Your task to perform on an android device: On the Eurostar app, search for the train from Amsterdam Centraal station to Rotterdam Centraal station.
Image 0: 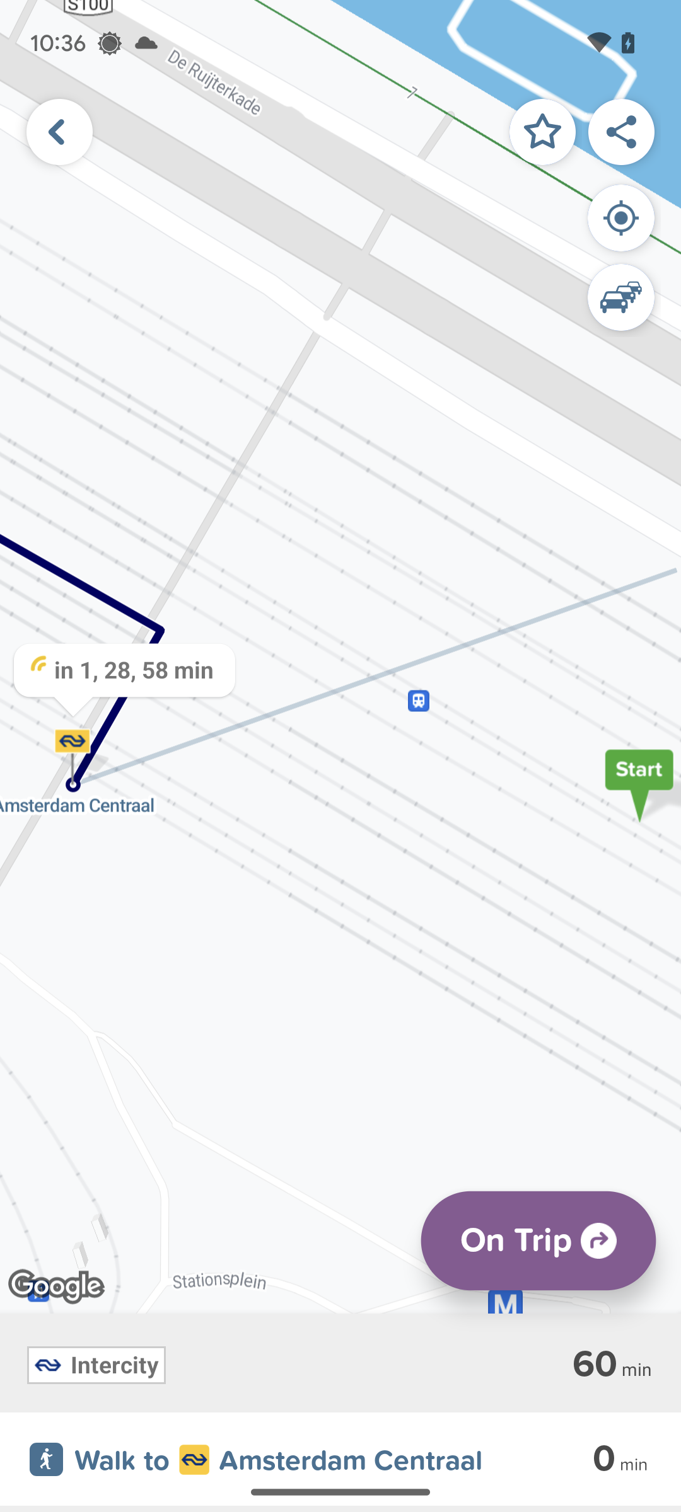
Open the Eurostar app.
Step 0: open app "Eurostar"
Image 1: 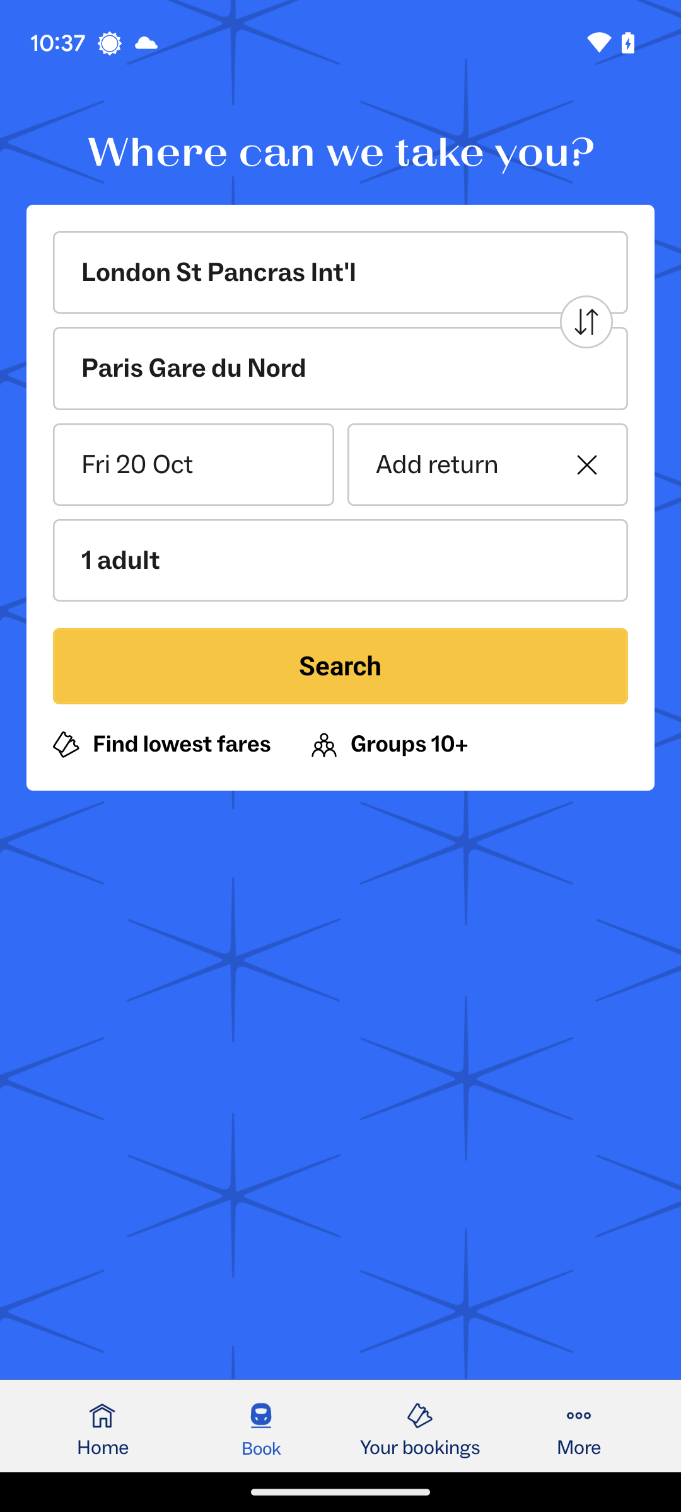
Click on the departure tab.
Step 1: click (340, 272)
Image 2: 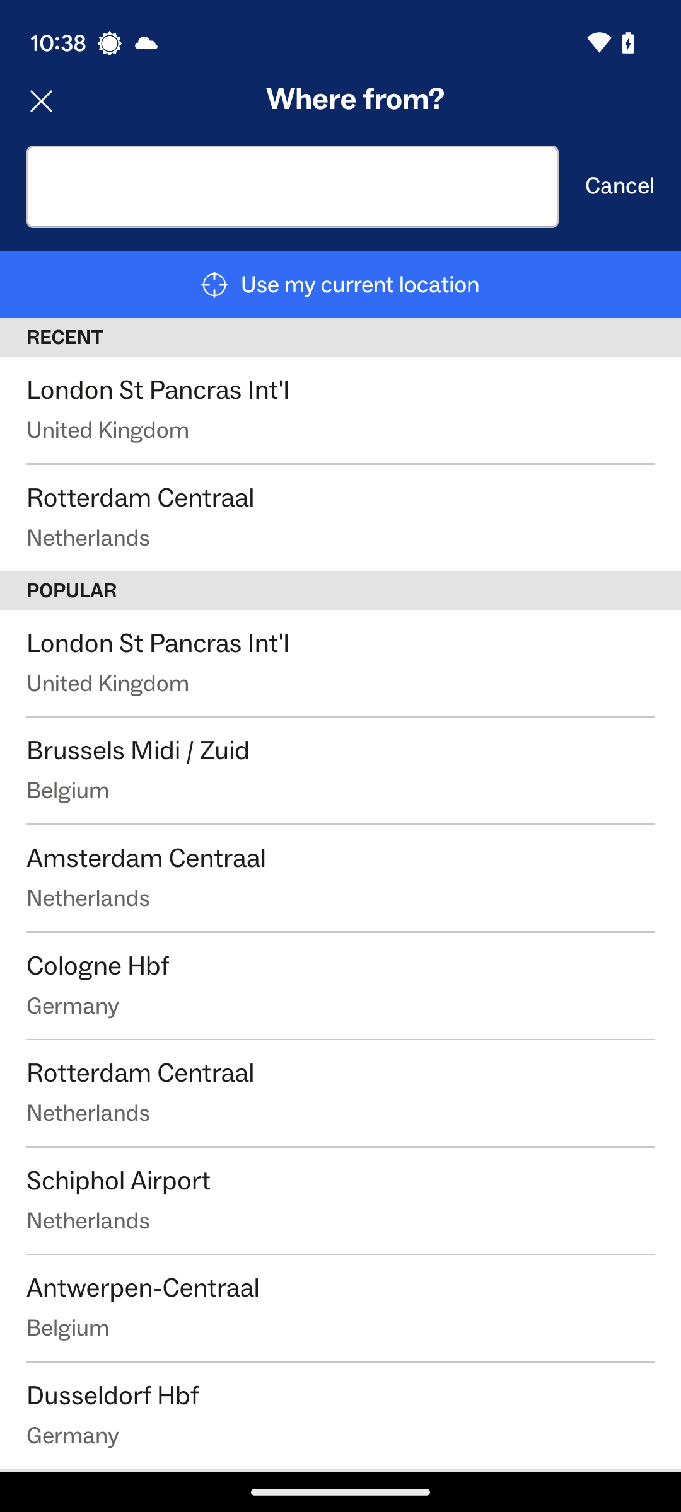
Click on the search bar.
Step 2: click (293, 187)
Image 3: 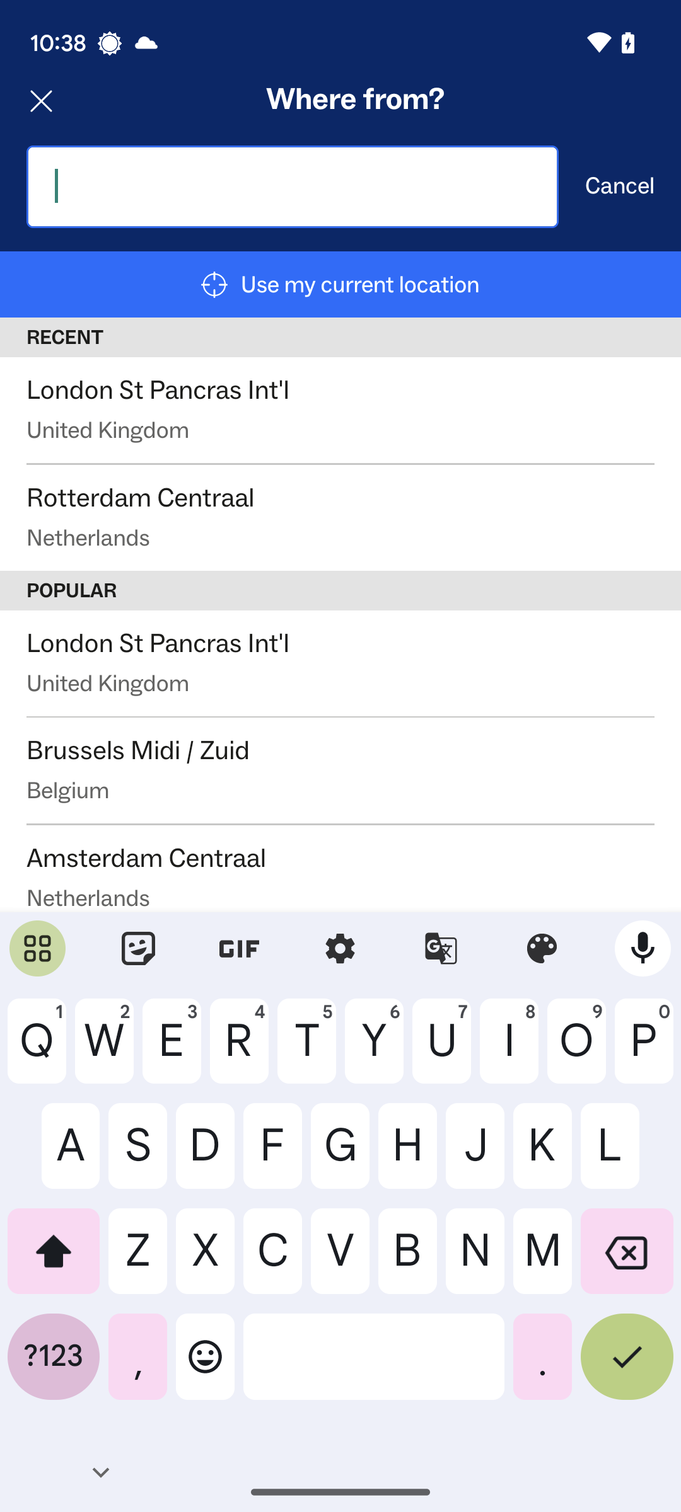
Type in Amsterdam central.
Step 3: type "Amsterdam central"
Image 5: 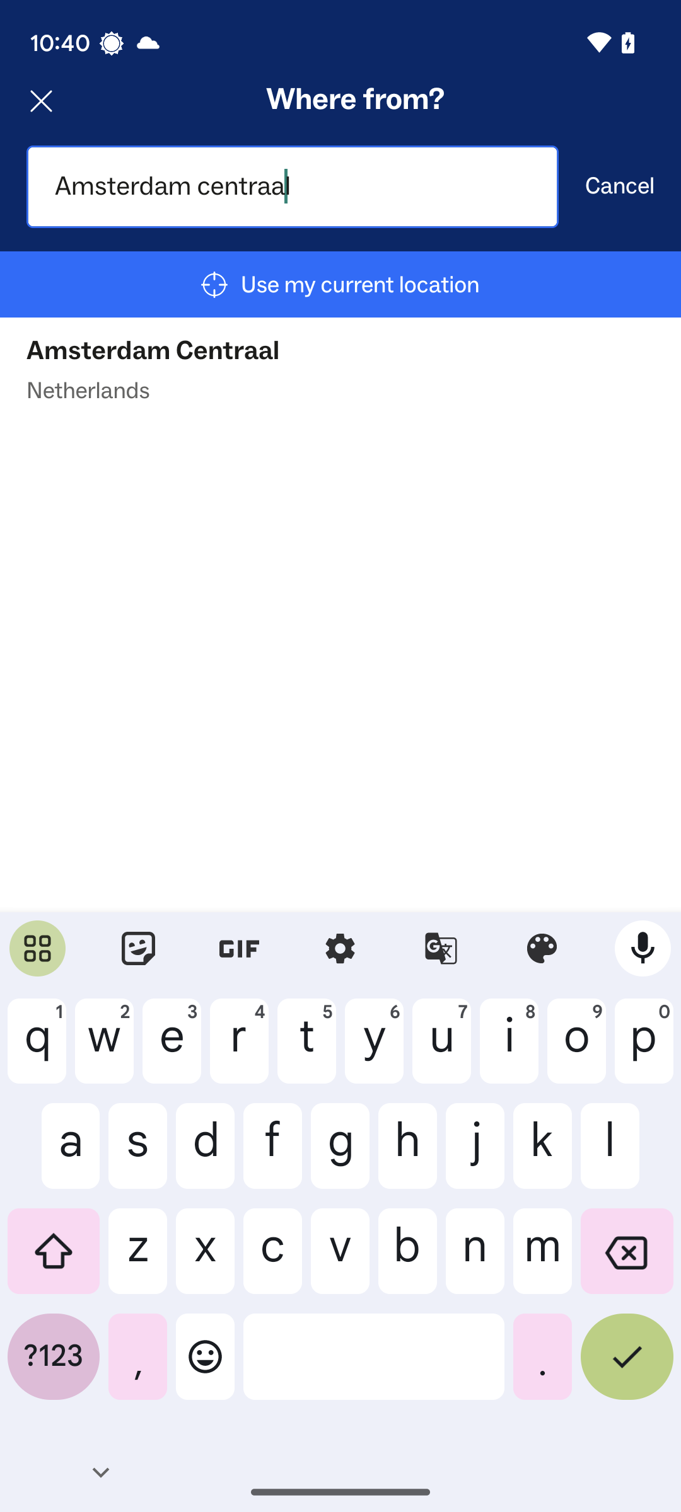
Click on the search result.
Step 5: click (340, 390)
Image 6: 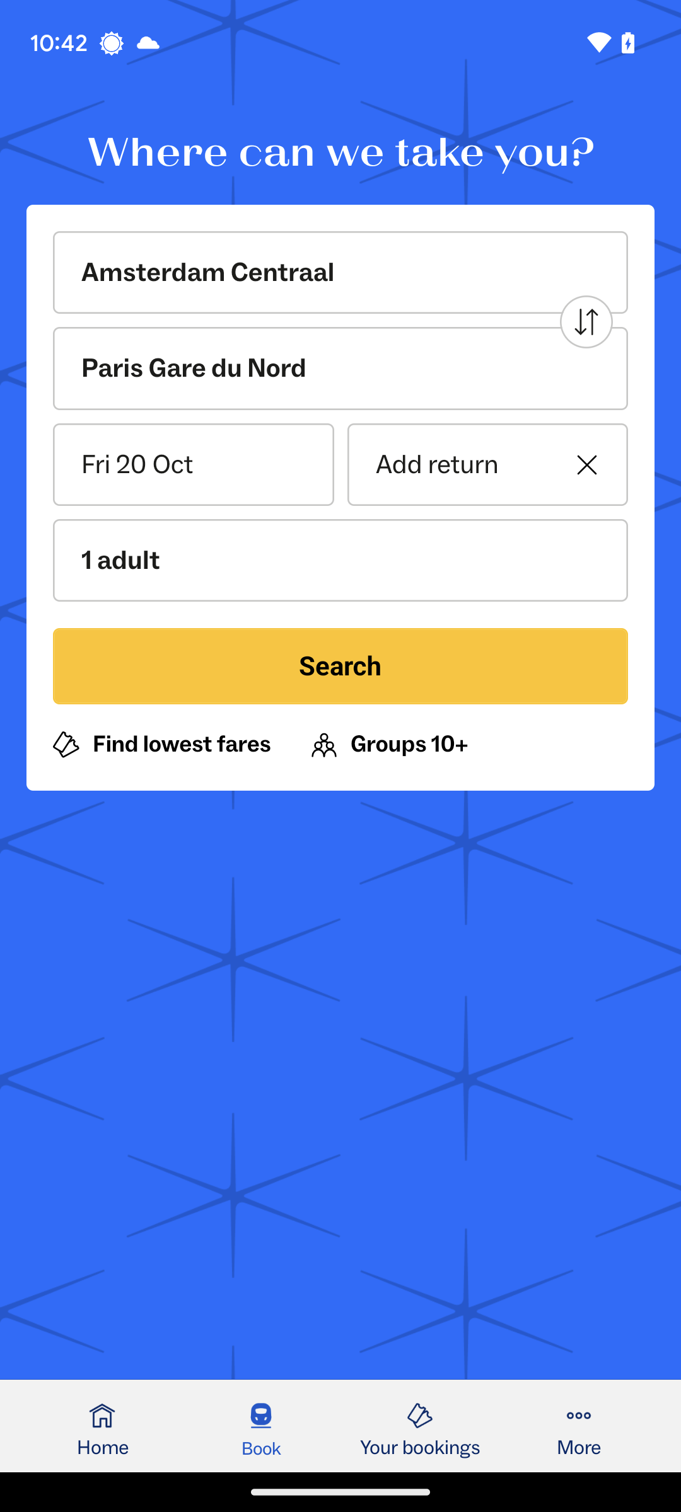
Click on the destination bar.
Step 6: click (340, 368)
Image 7: 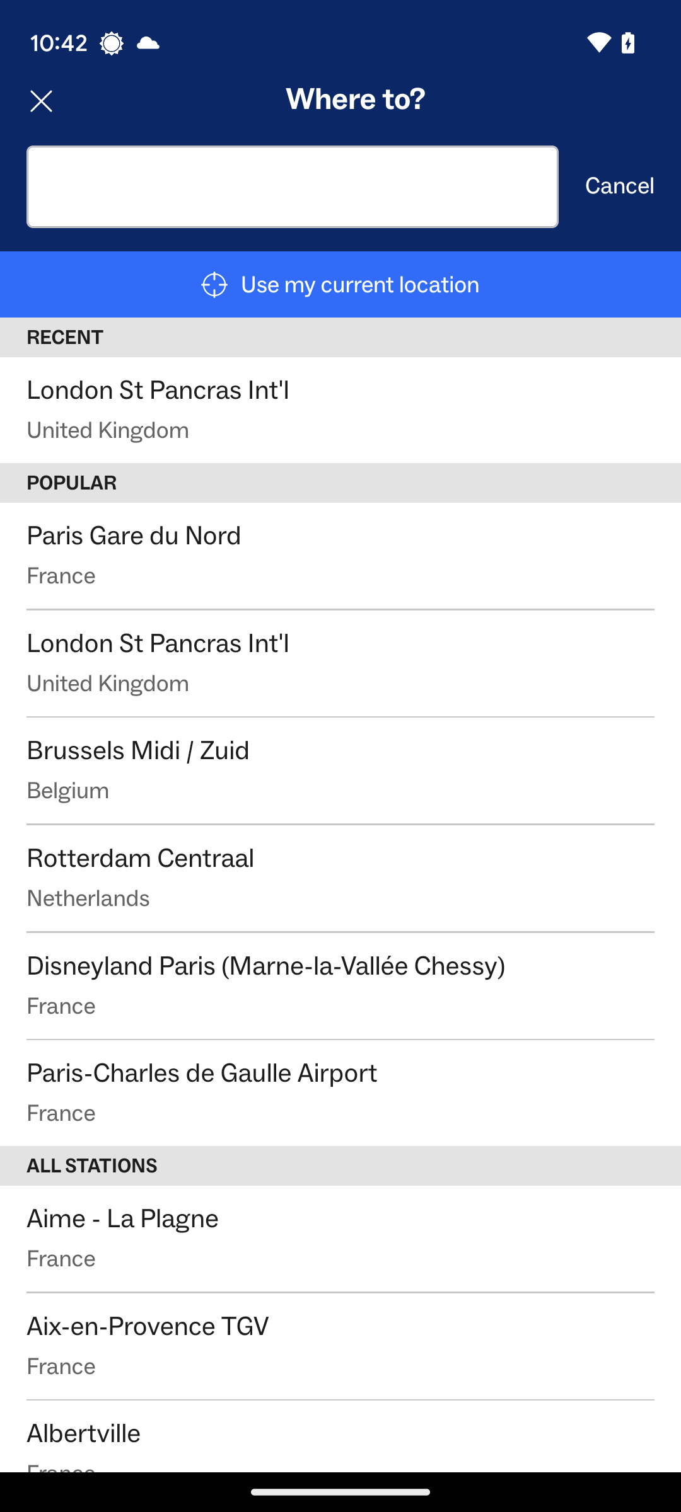
Click on the search bar.
Step 7: click (293, 187)
Image 8: 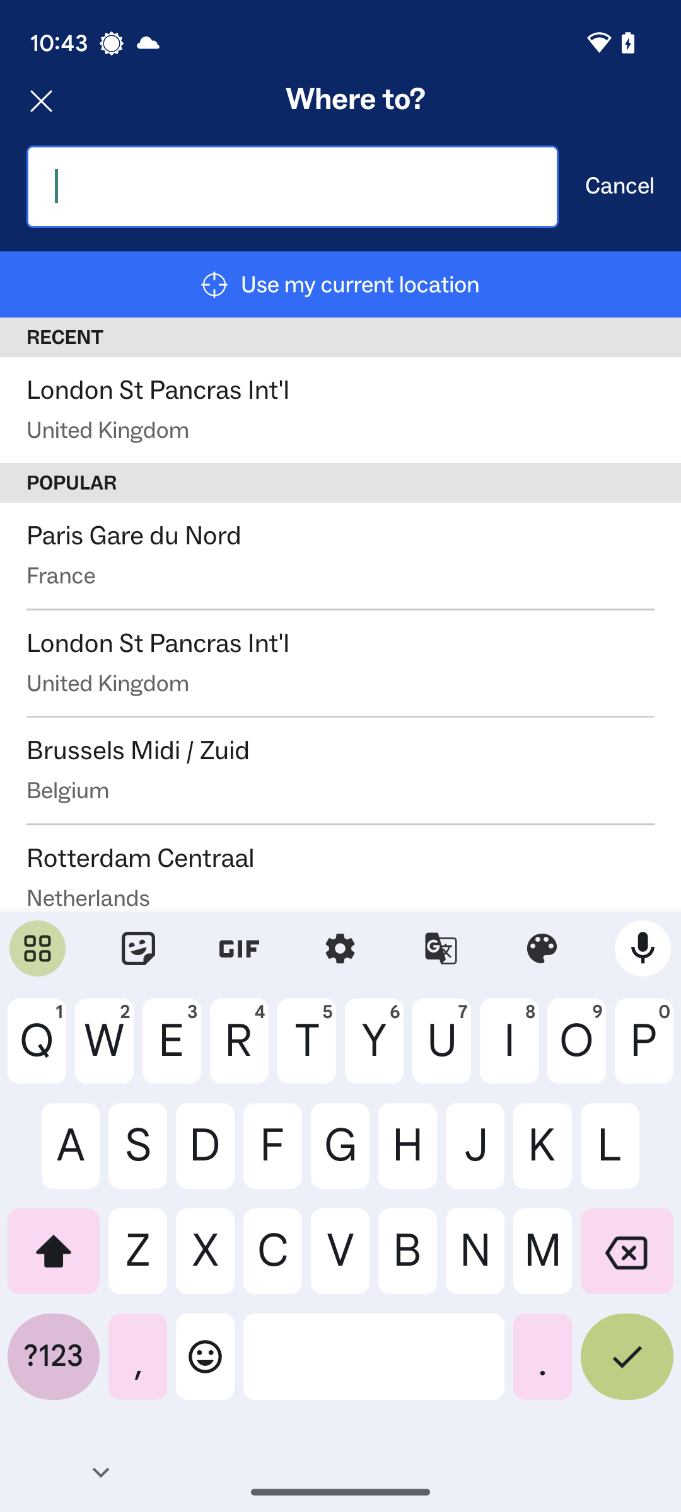
Type in Rotterdam Centraal.
Step 8: type "Rotterdam Centraal"
Image 9: 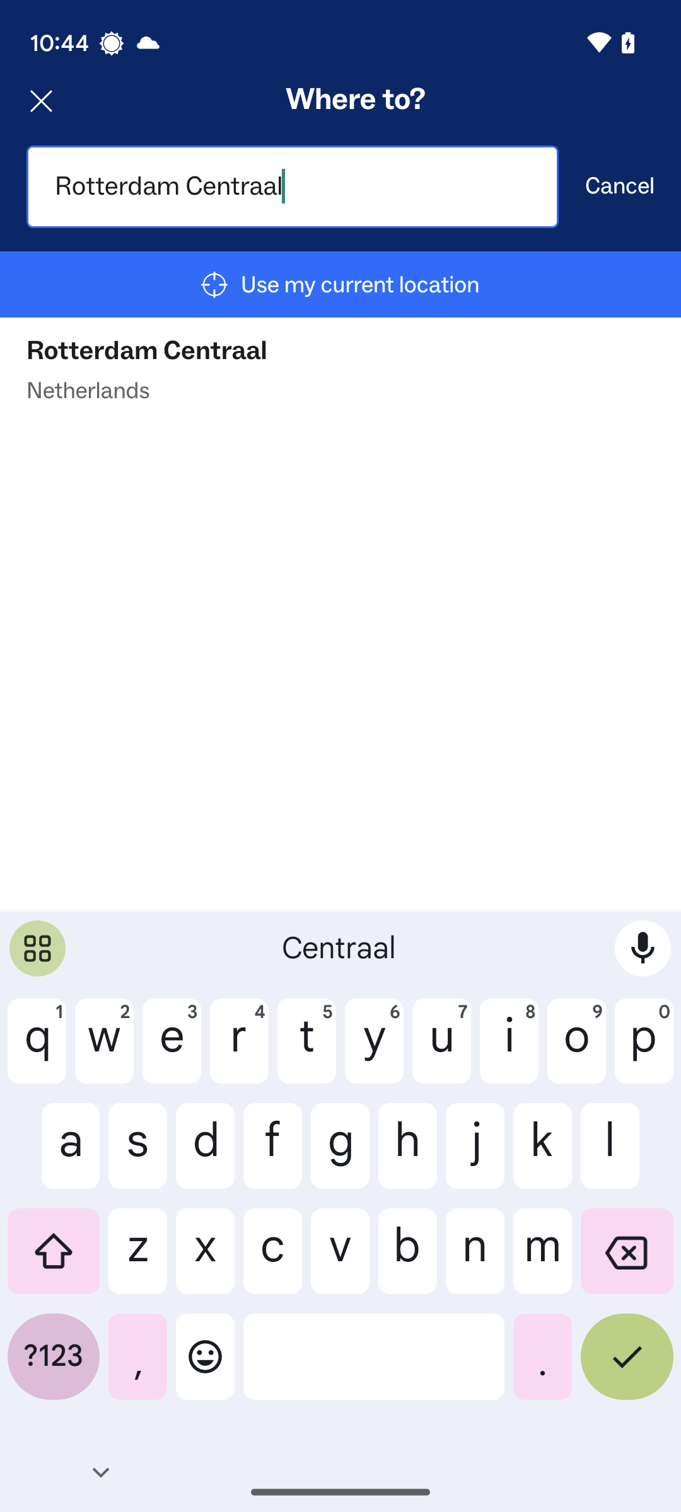
Click on the search result.
Step 9: click (340, 390)
Image 10: 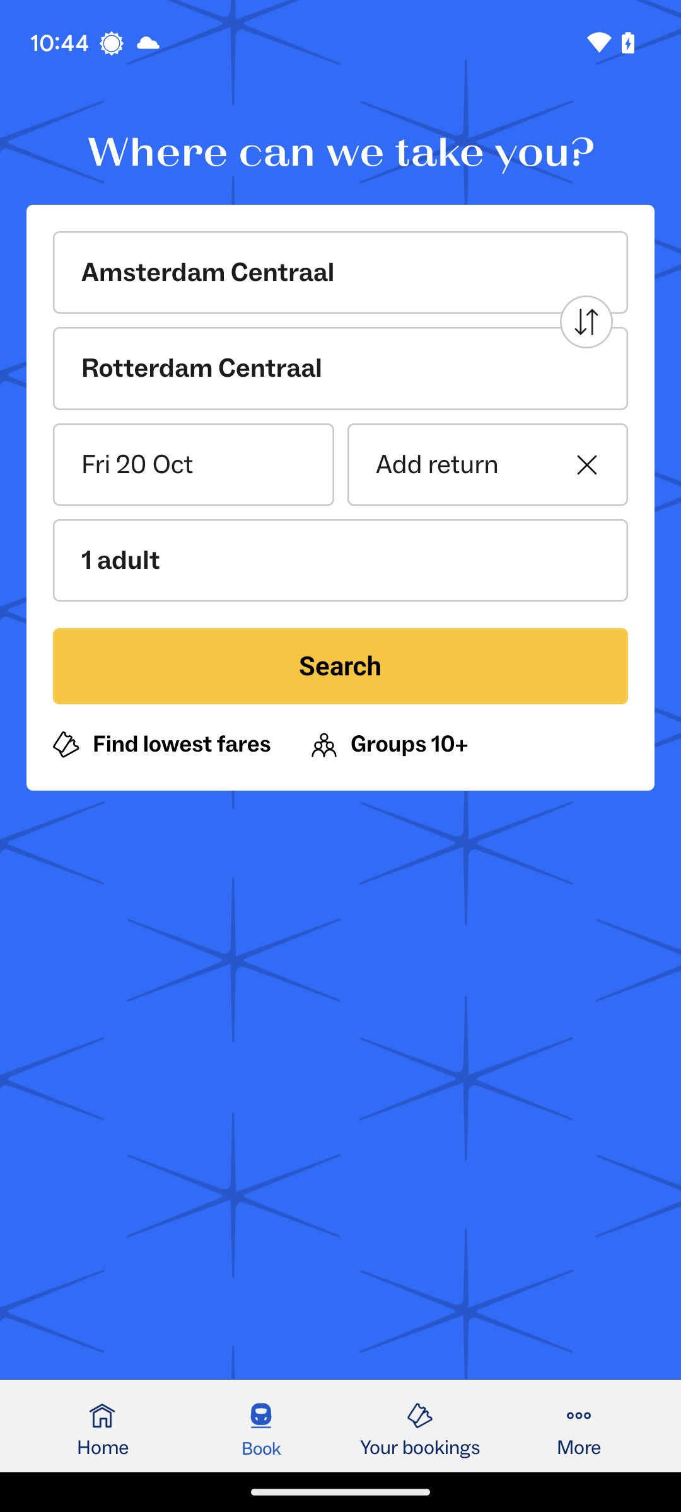
Click on the Search bar.
Step 10: click (340, 666)
Image 11: 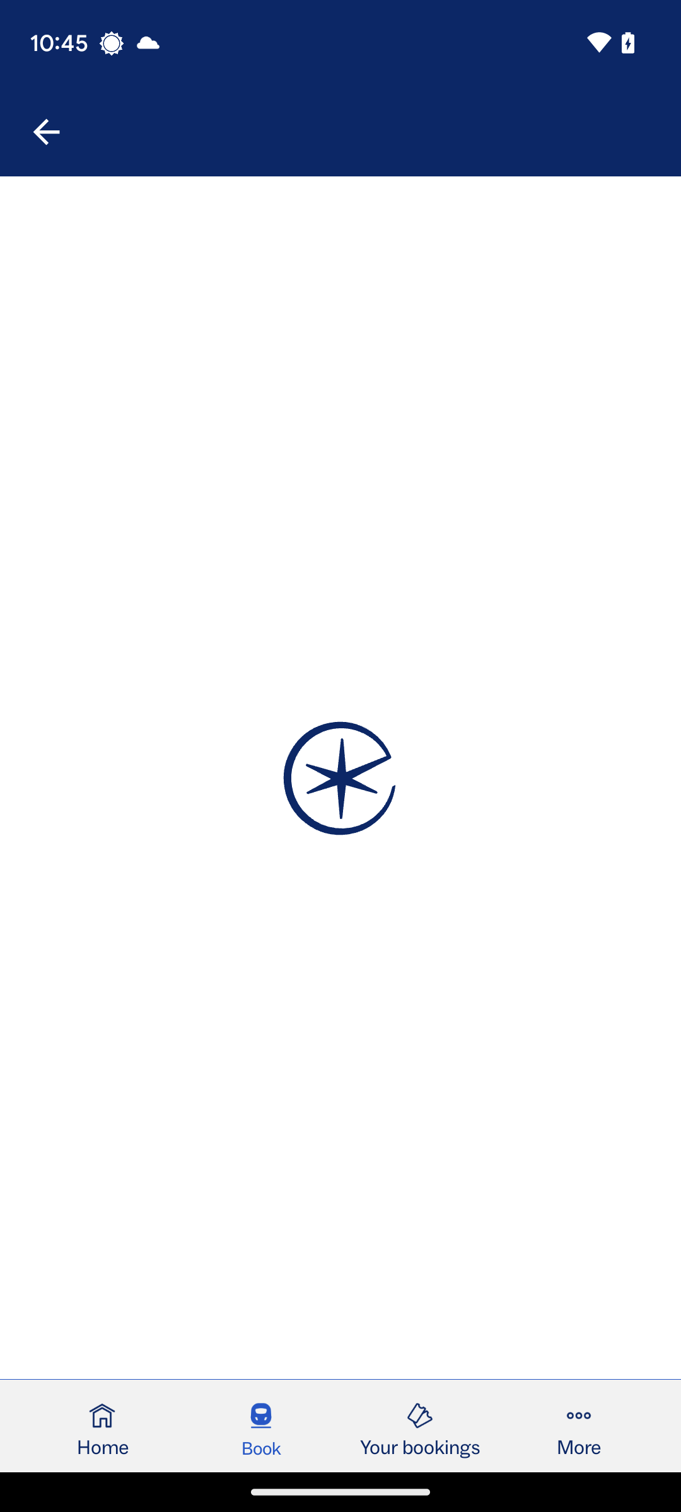
Click on the Search bar.
Step 11: wait